Your task to perform on an android device: I want to edit the reminder to buy new Balance hiking shoes with a reminder date of December 21st on the Calendar Planner app.
Image 0: 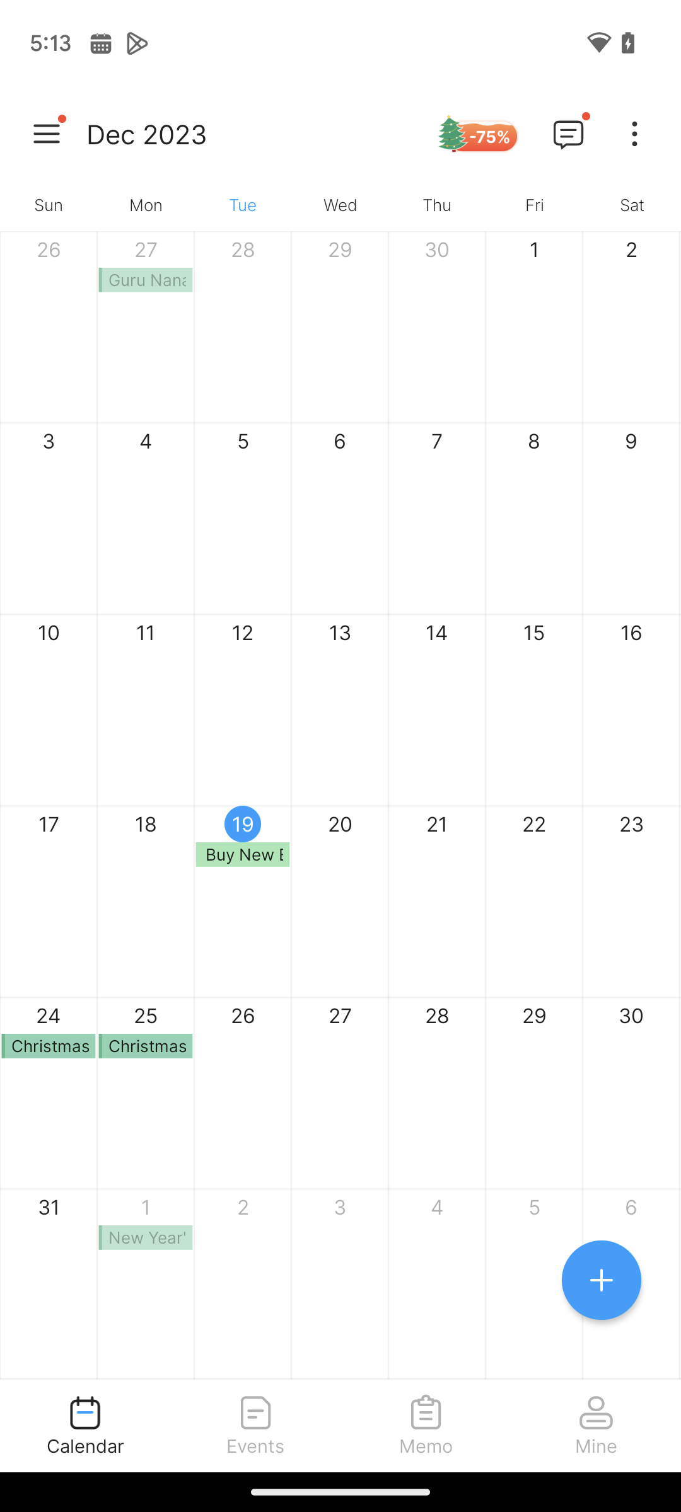
Click on the reminder to buy new Balance hiking shoes
Step 0: click (252, 900)
Image 2: 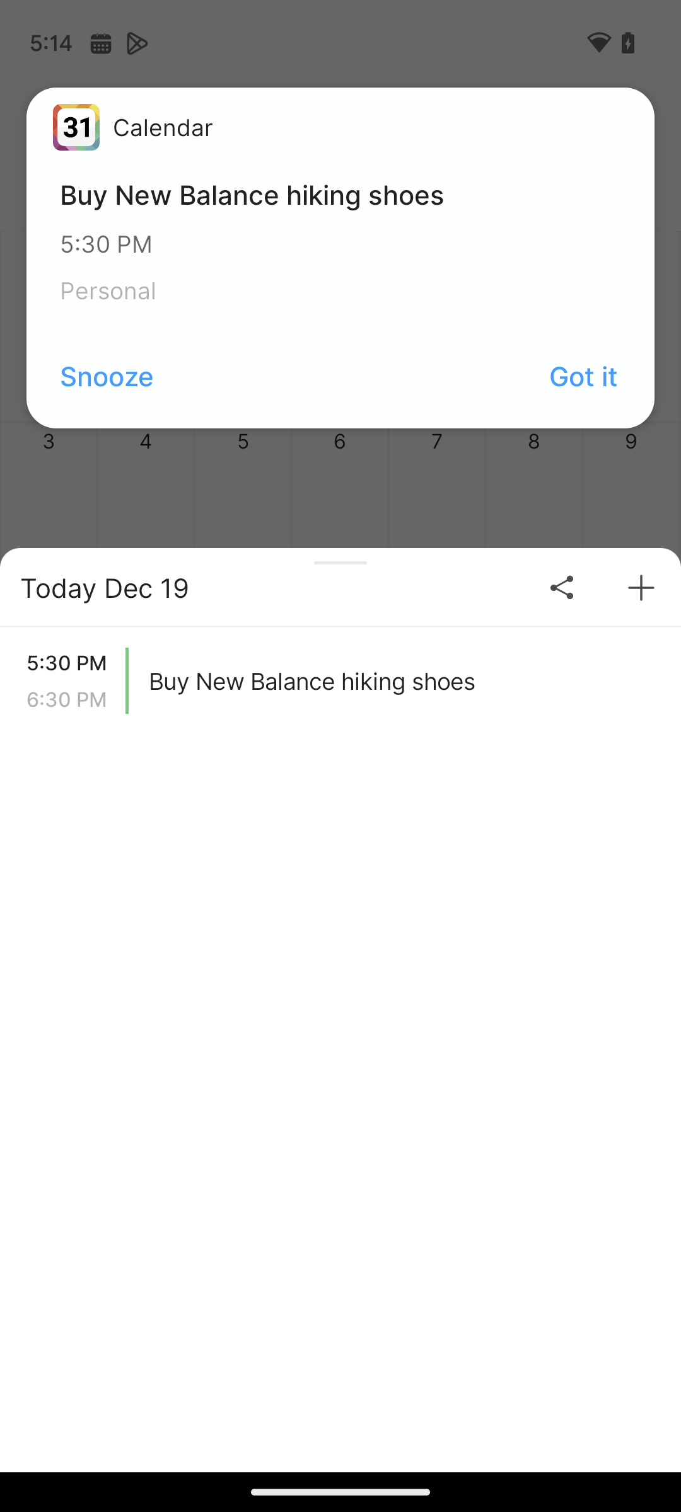
Click on the reminder to buy new Balance hiking shoes
Step 2: click (379, 688)
Image 3: 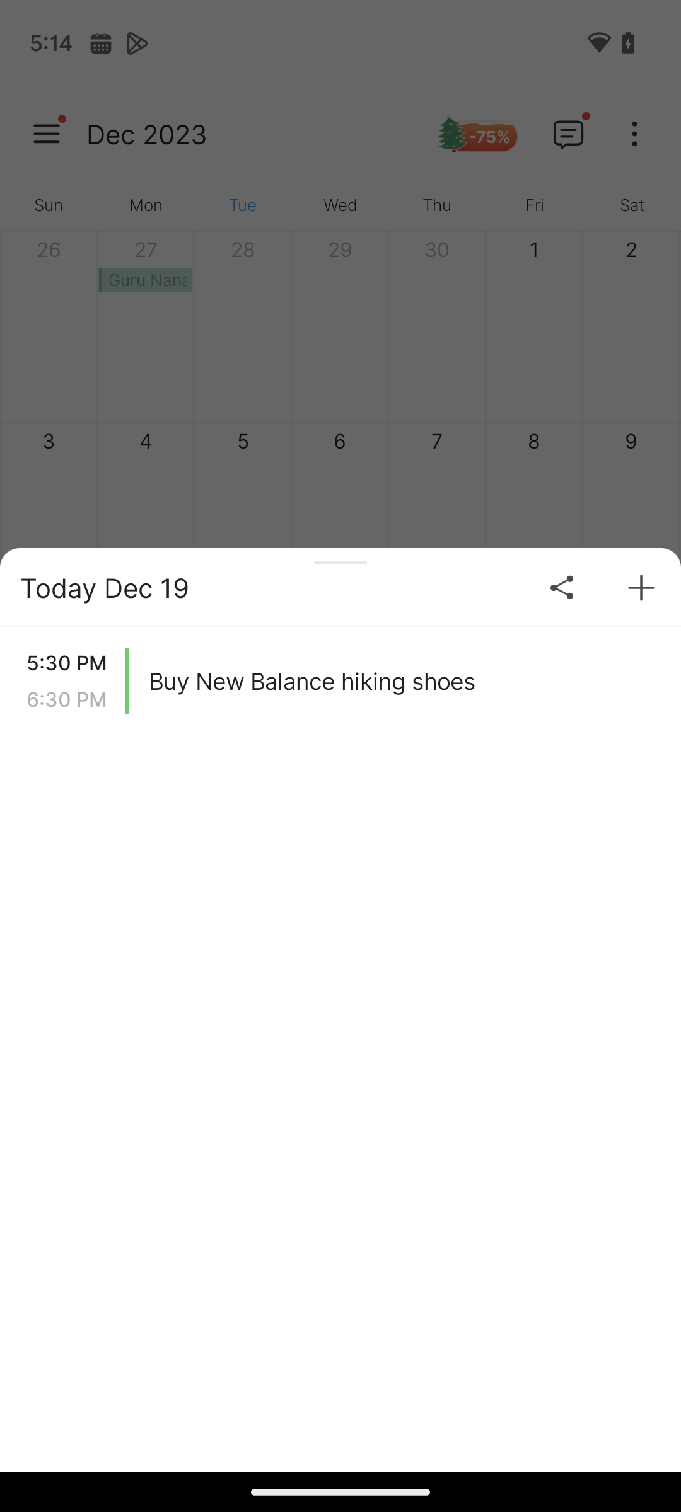
Click on the reminder to buy new Balance hiking shoes
Step 3: click (641, 598)
Image 4: 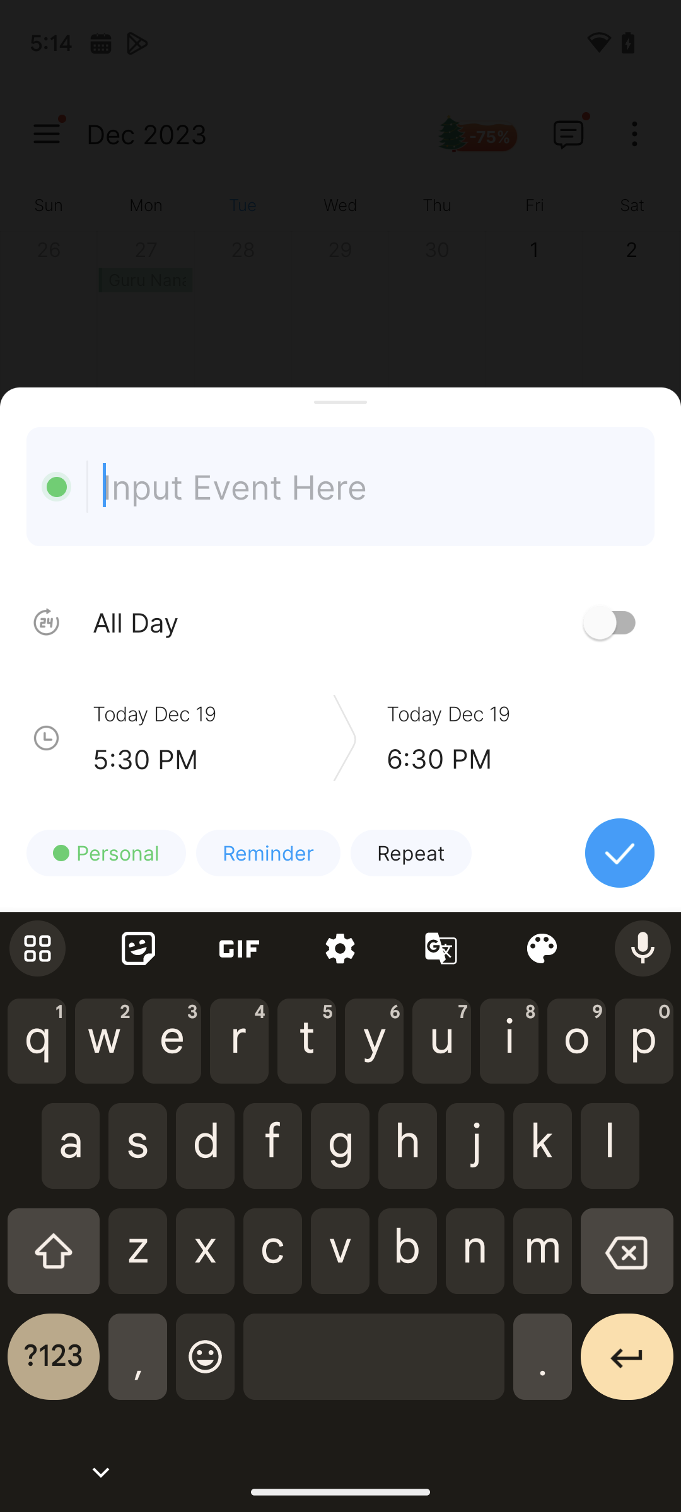
Click on the date
Step 4: click (206, 714)
Image 5: 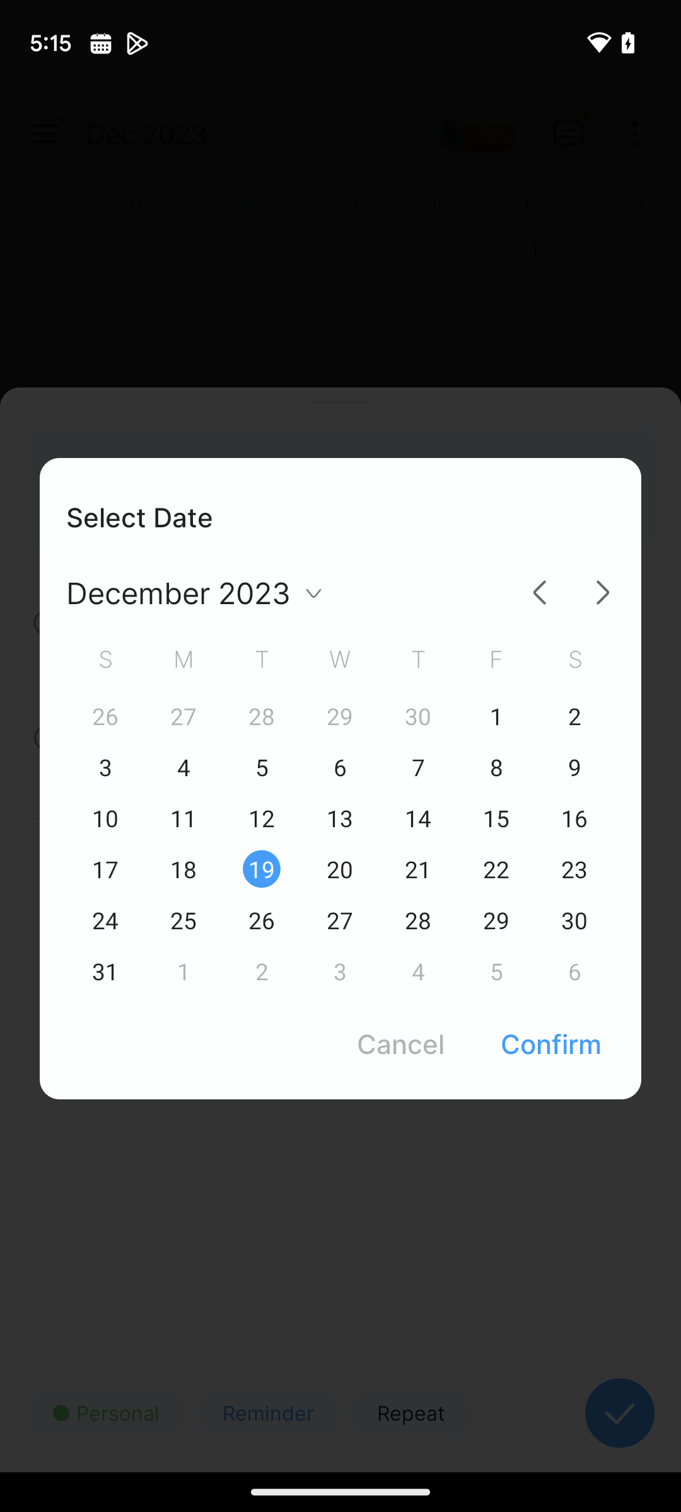
Select 21st December
Step 5: click (407, 864)
Image 6: 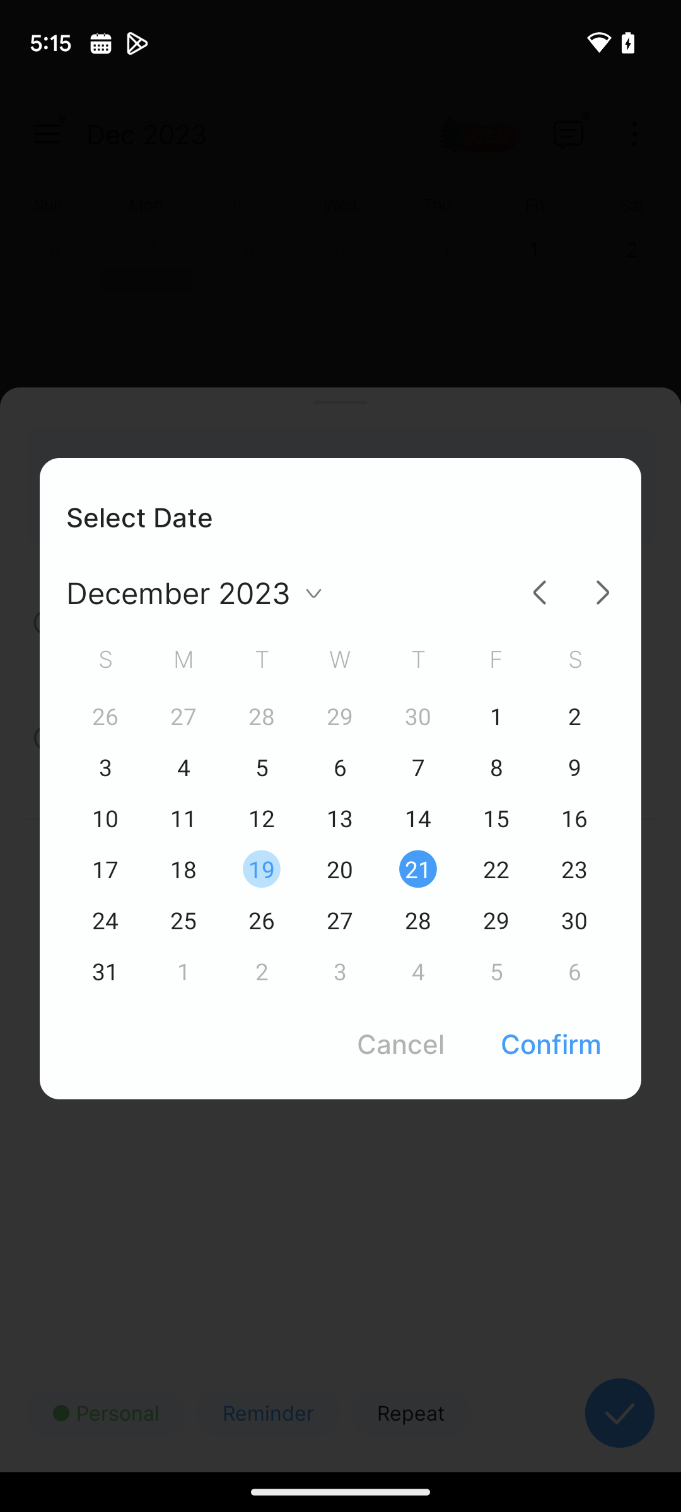
Click on confirm
Step 6: click (550, 1043)
Image 7: 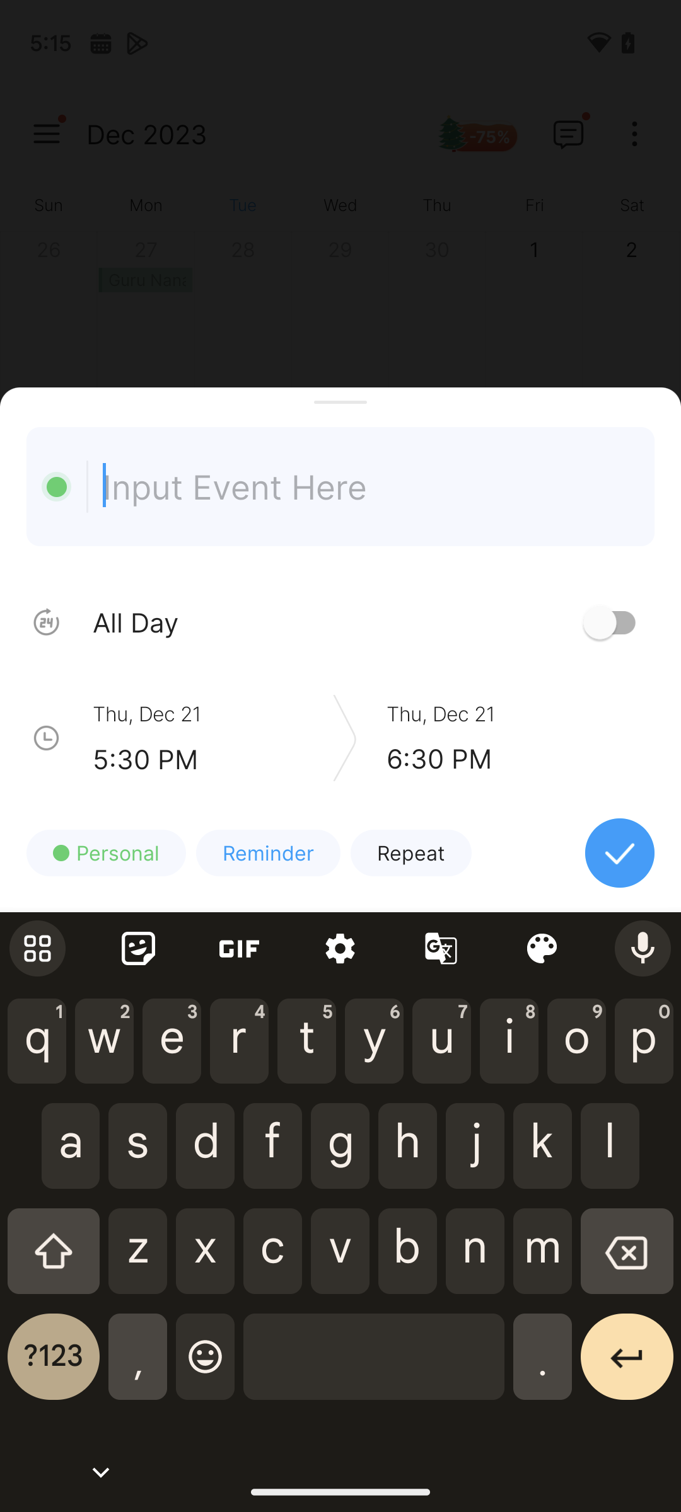
Click on the correct icon
Step 7: click (620, 852)
Image 8: 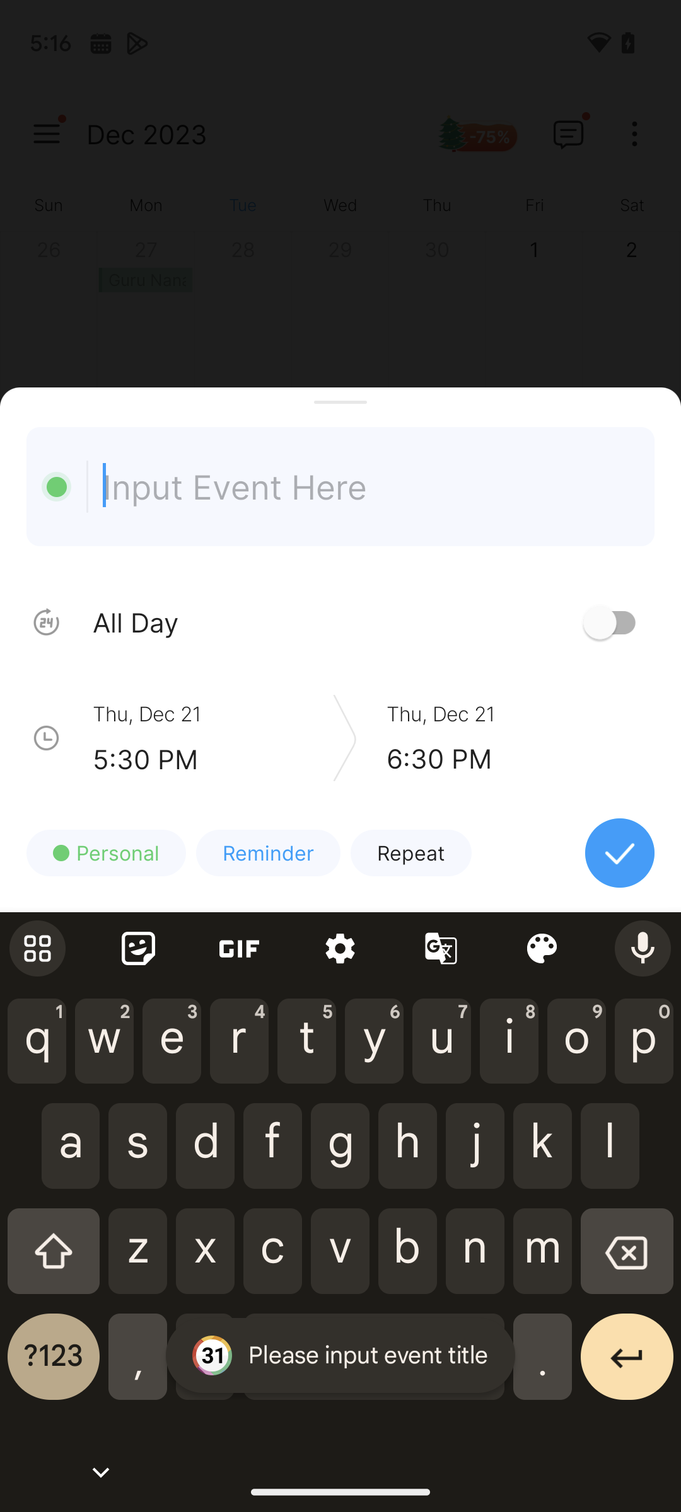
Click on the correct icon
Step 8: type "Buy new Balance hiking shoes"
Image 9: 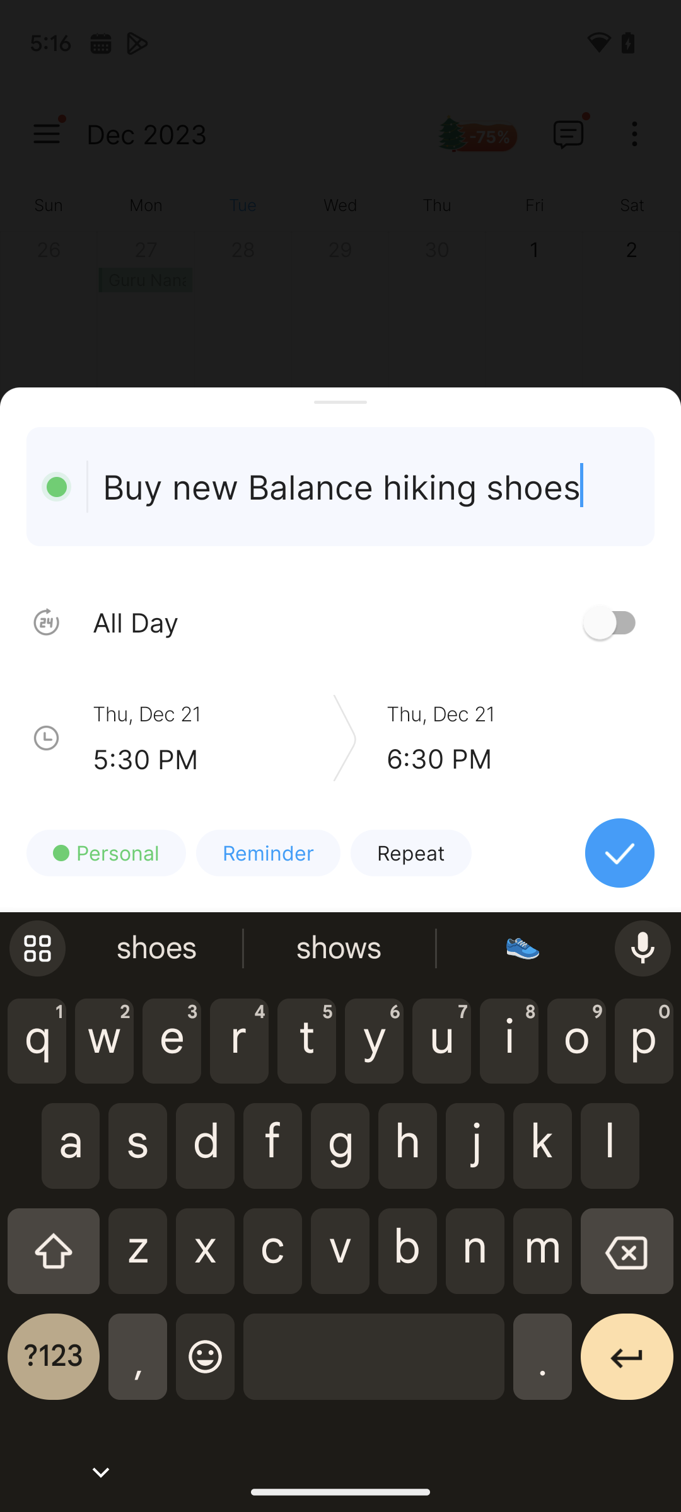
Click on the correct icon
Step 9: click (620, 852)
Image 10: 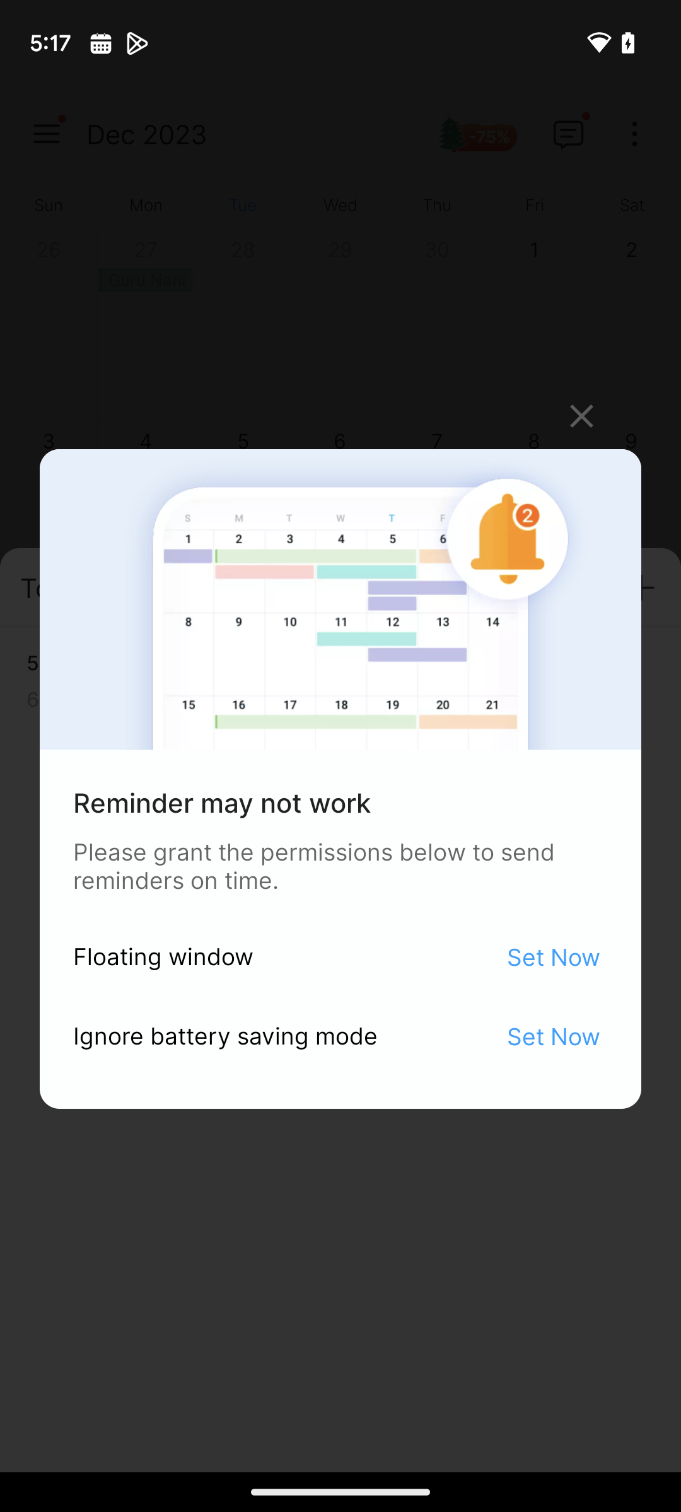
Click on the correct icon
Step 10: click (567, 411)
Image 11: 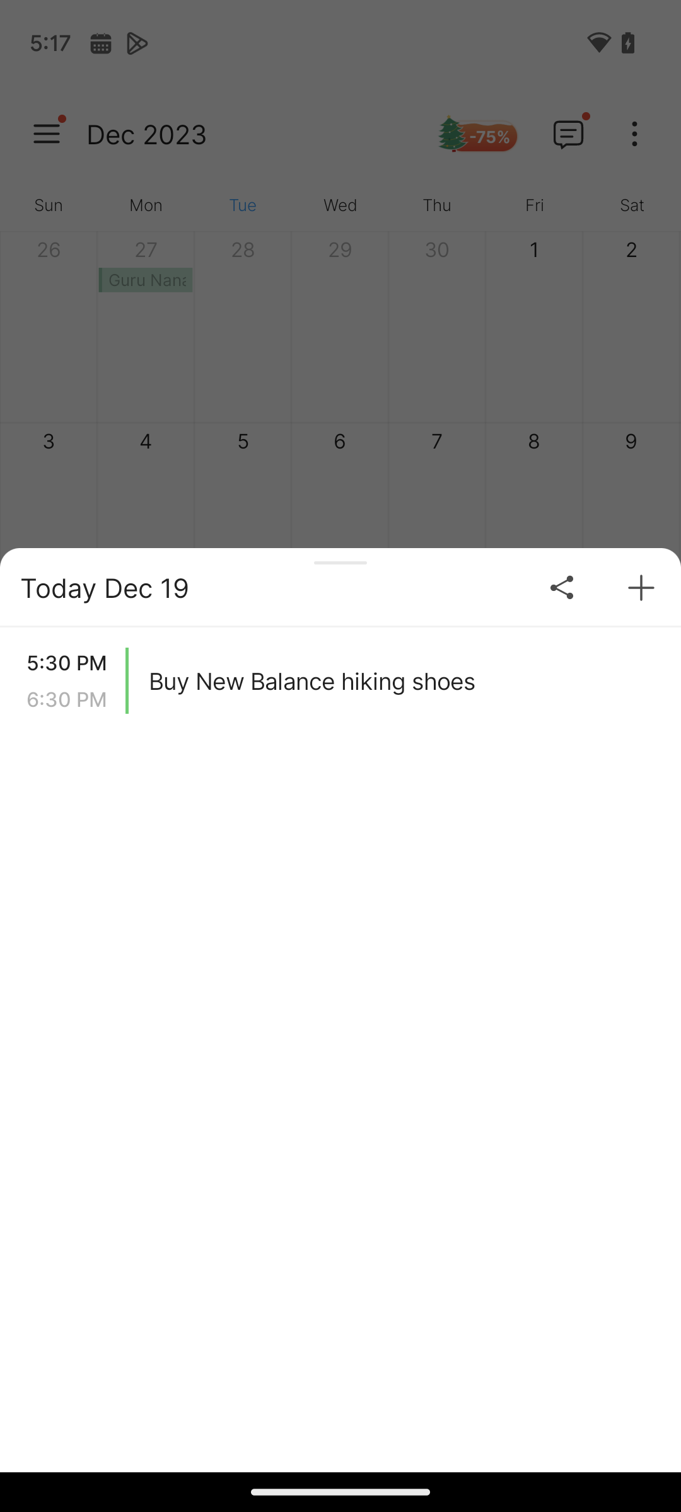
Click on the correct icon
Step 11: click (567, 411)